Your task to perform on an android device: Add a due date to the task named Cook a Dinner at 7:00 p.m. on the Focus to-Do app.
Image 0: 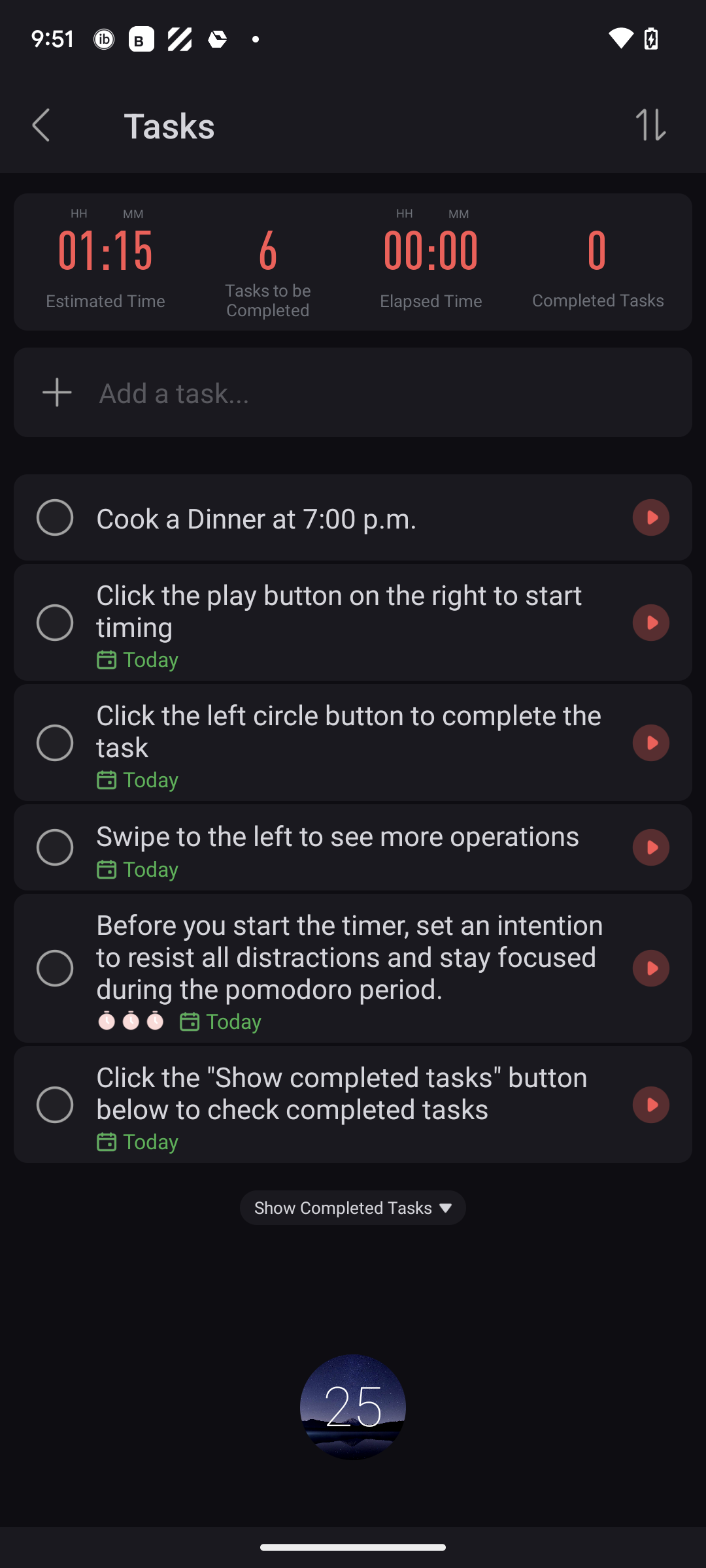
Click on the first task at the top of the screen.
Step 0: click (352, 517)
Image 1: 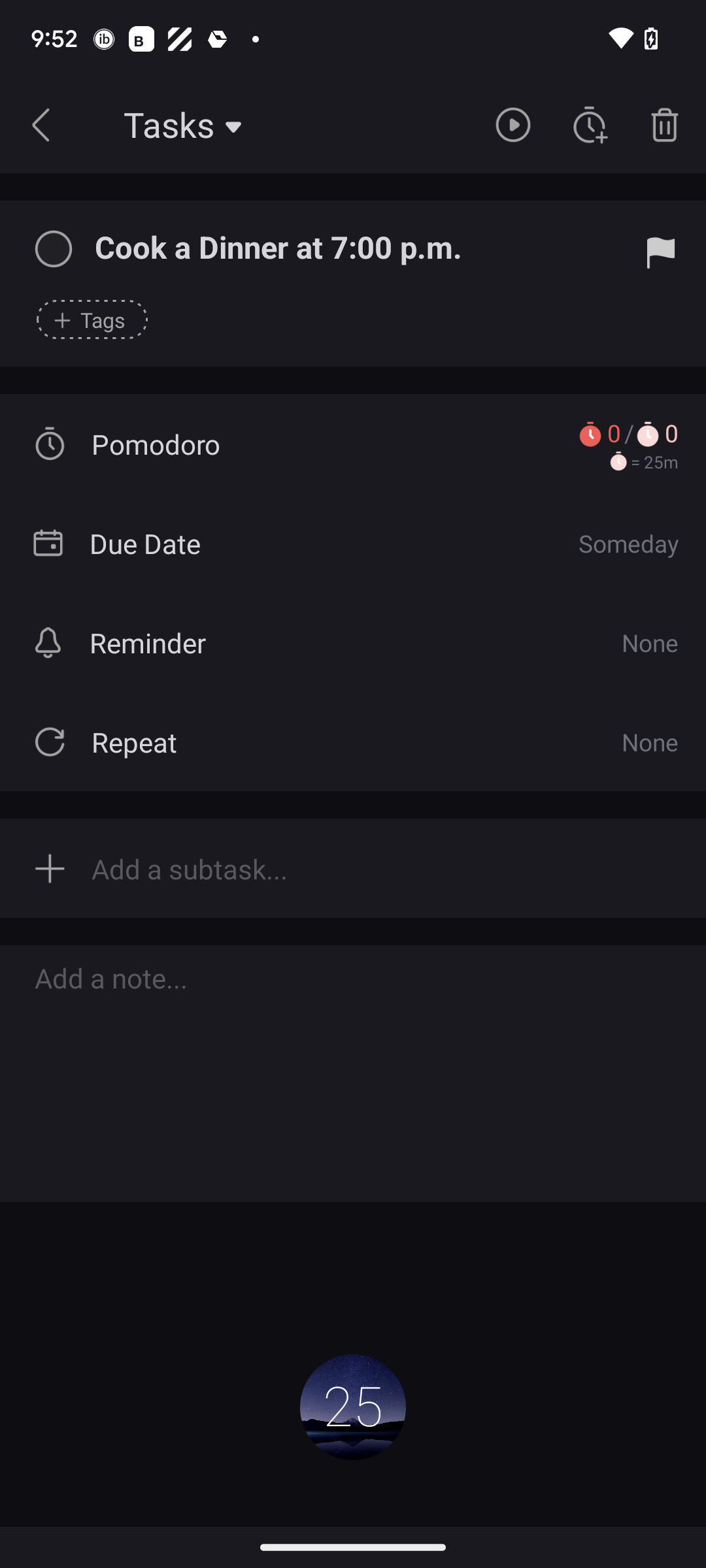
Click on Due Date in the middle left of the screen.
Step 1: click (145, 543)
Image 2: 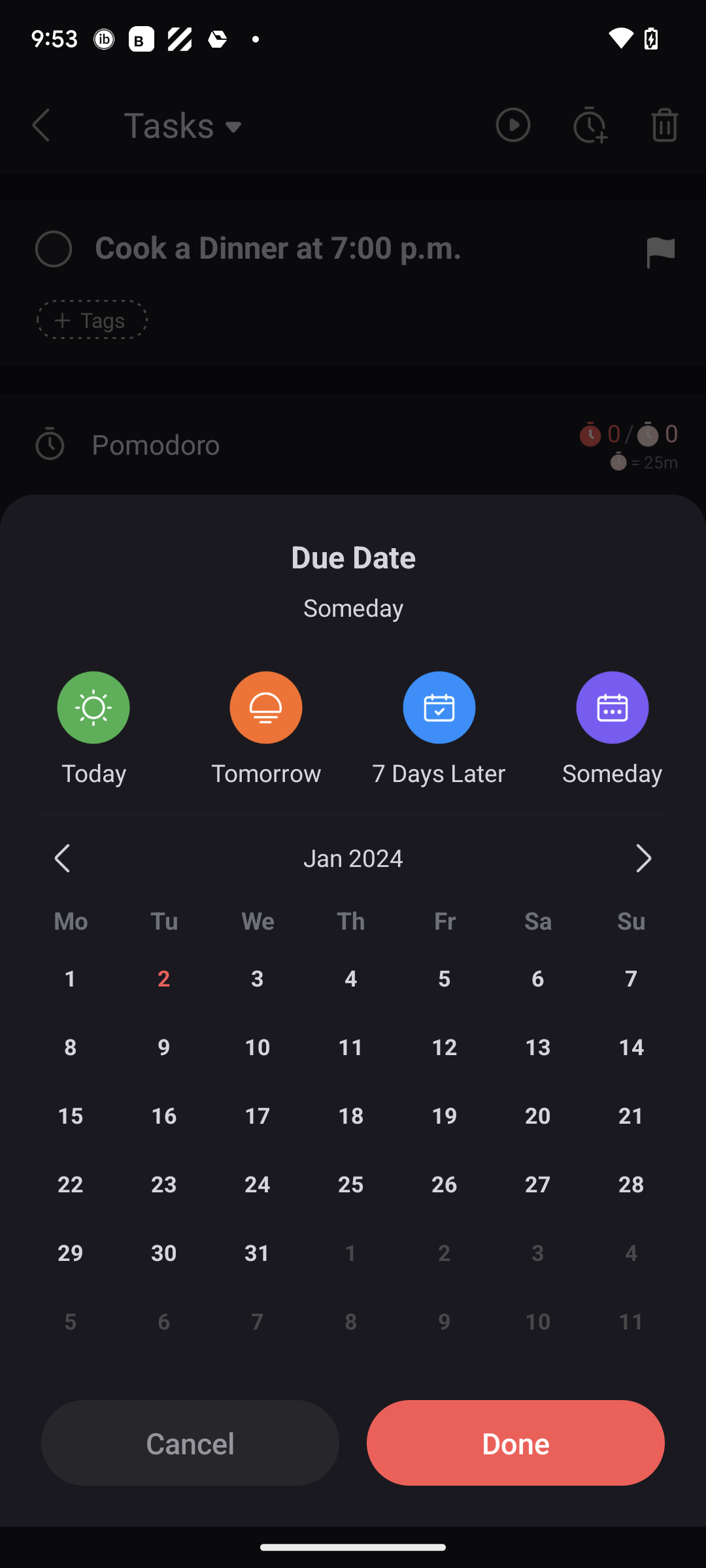
Click on number 3 in the middle of the screen.
Step 2: click (353, 1154)
Image 3: 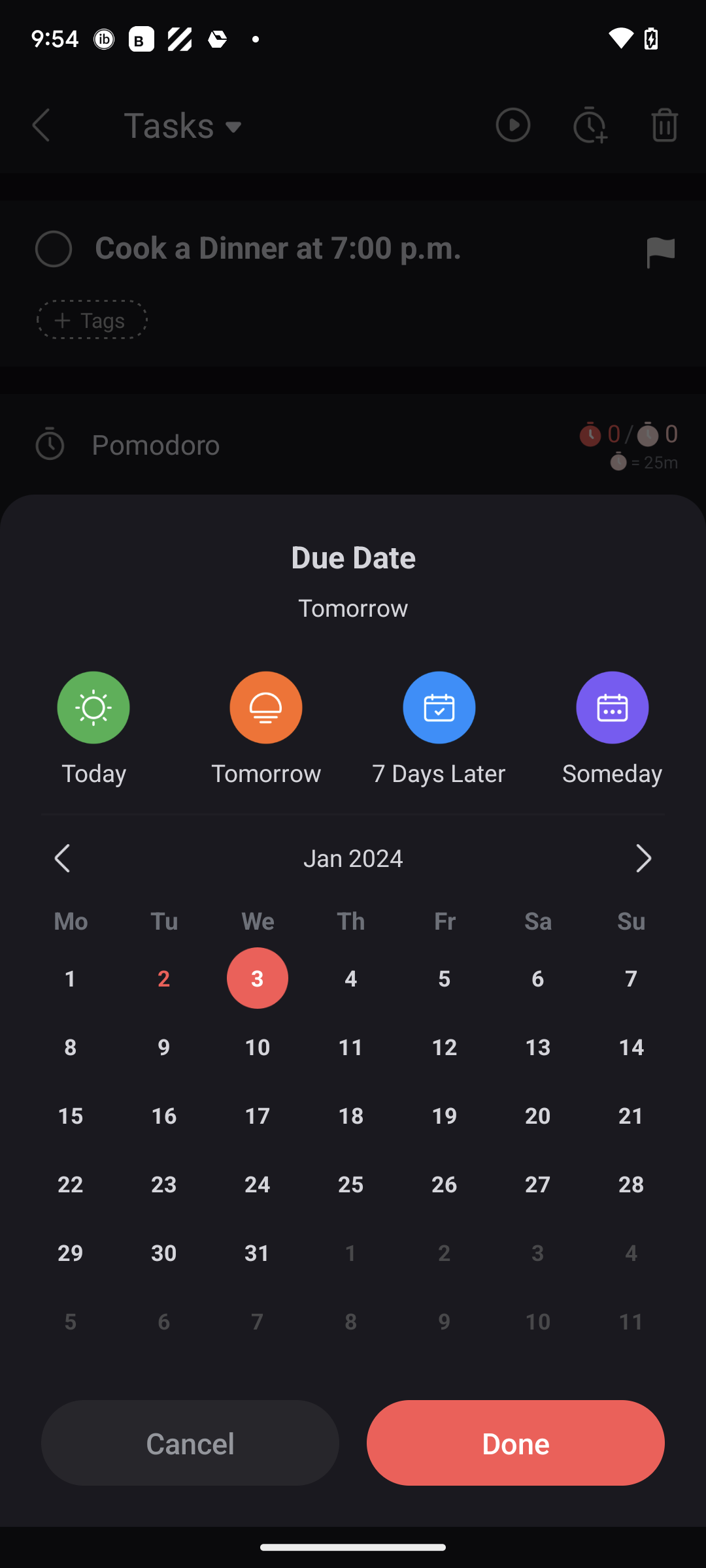
Click on Done at the bottom right corner of the screen.
Step 3: click (516, 1443)